Your task to perform on an android device: Open the edX app and start the assignment on introduction to java programming
Image 0: 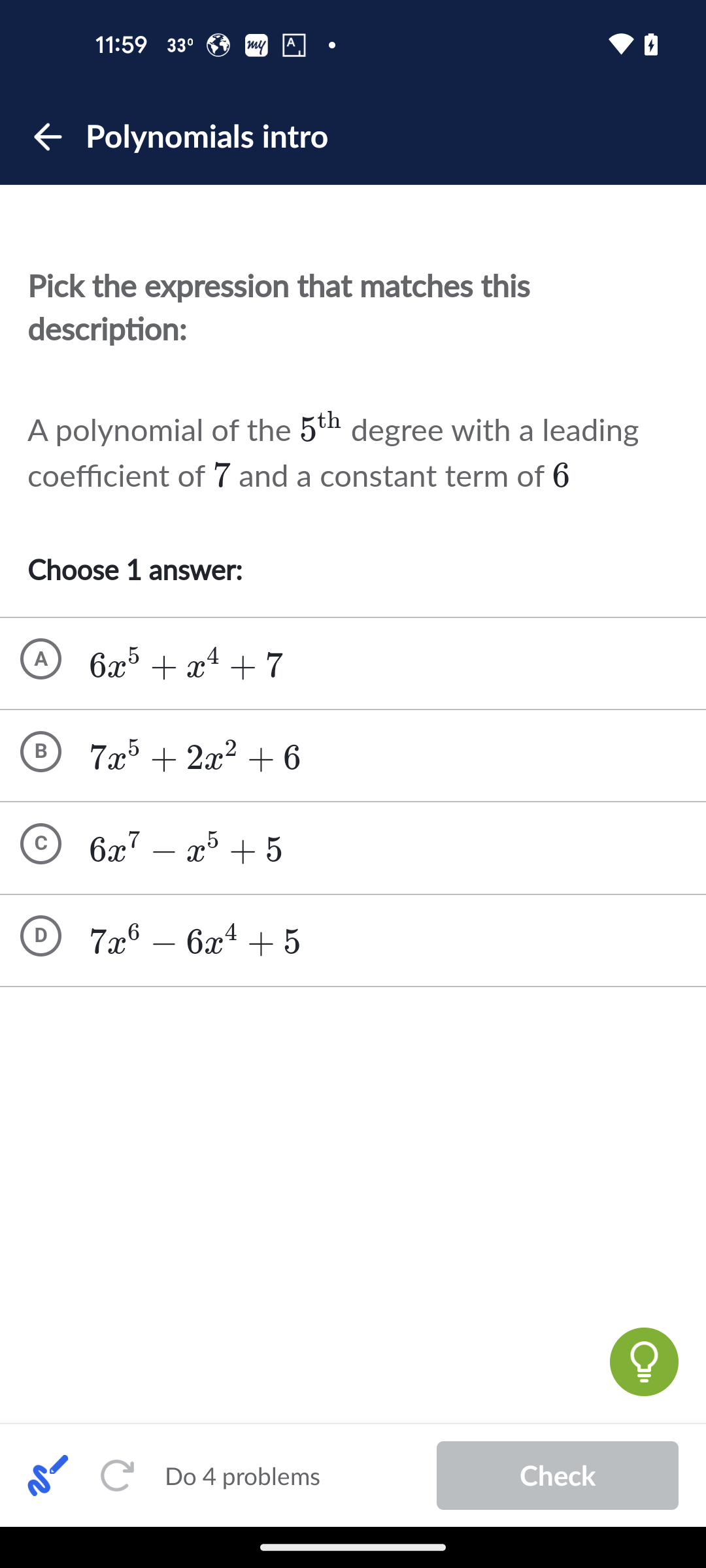
Open the edX app
Step 0: open app "edX"
Image 1: 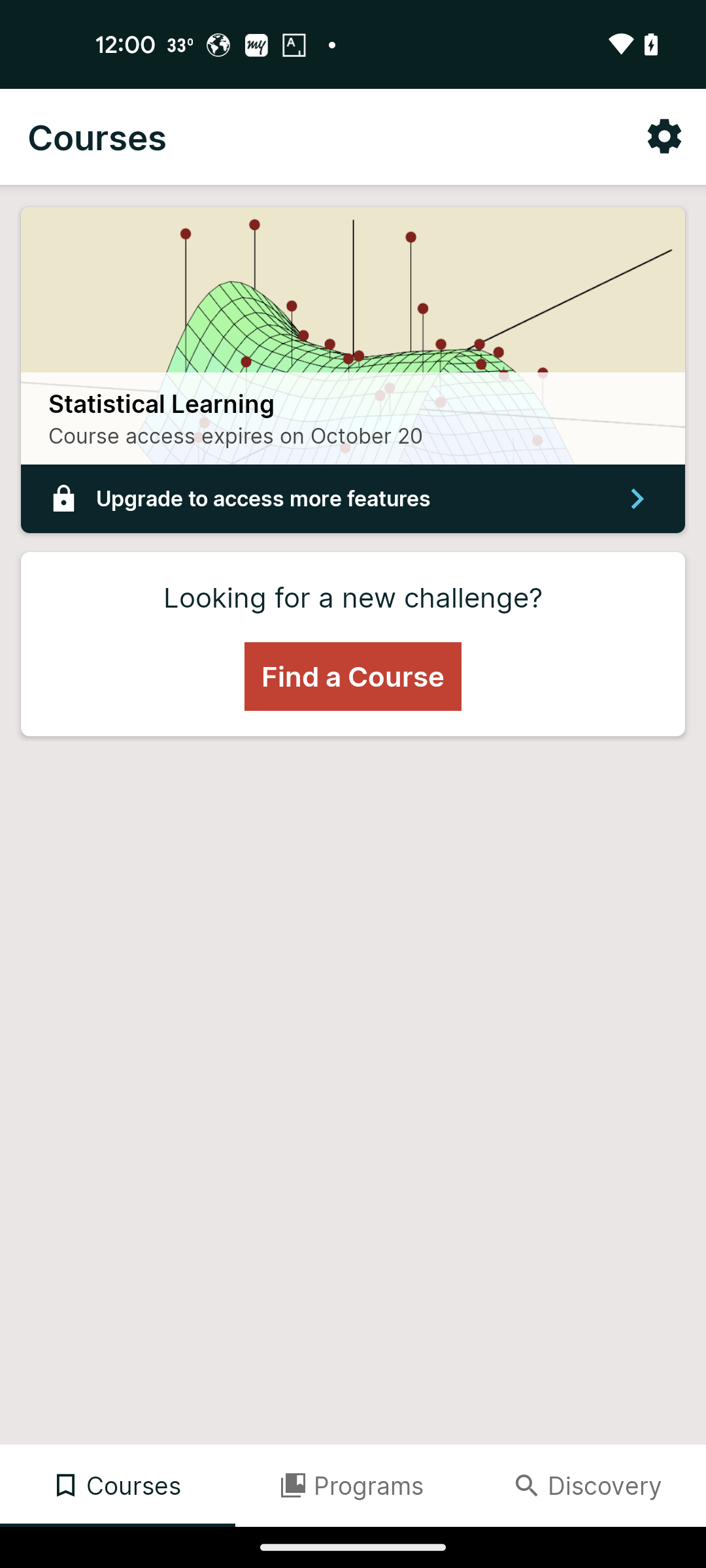
click on find a course
Step 1: click (353, 676)
Image 2: 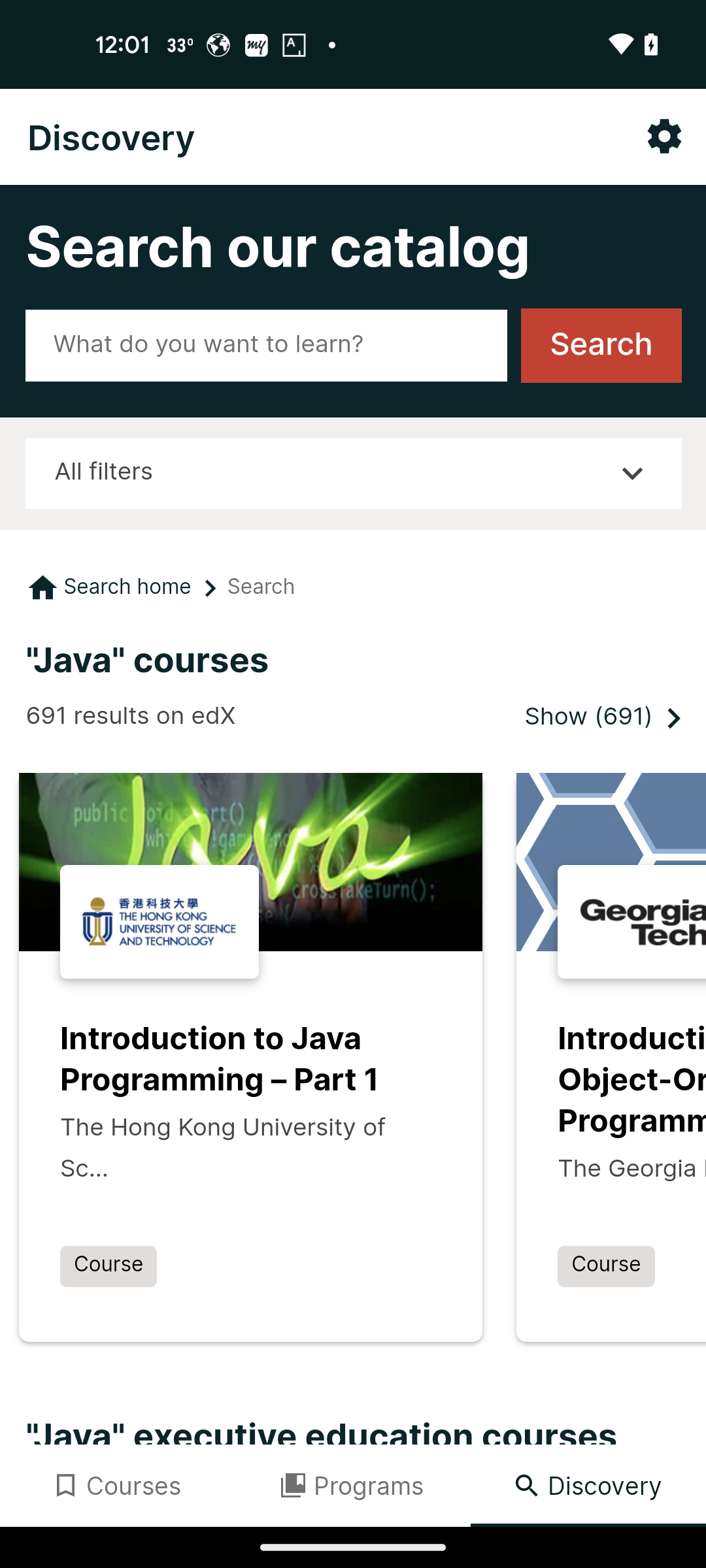
select introduction to java programming
Step 2: click (250, 1060)
Image 3: 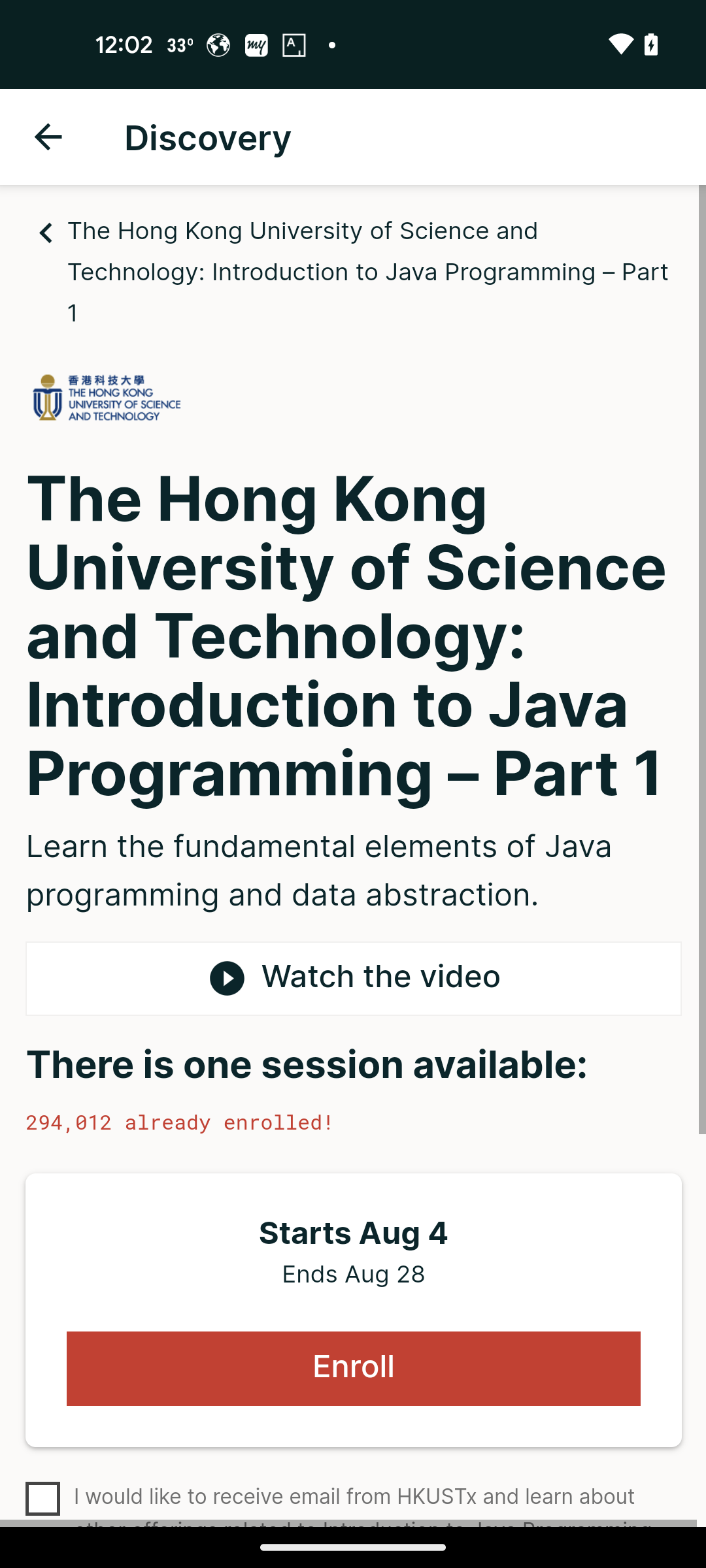
click on enroll
Step 3: click (354, 1369)
Image 4: 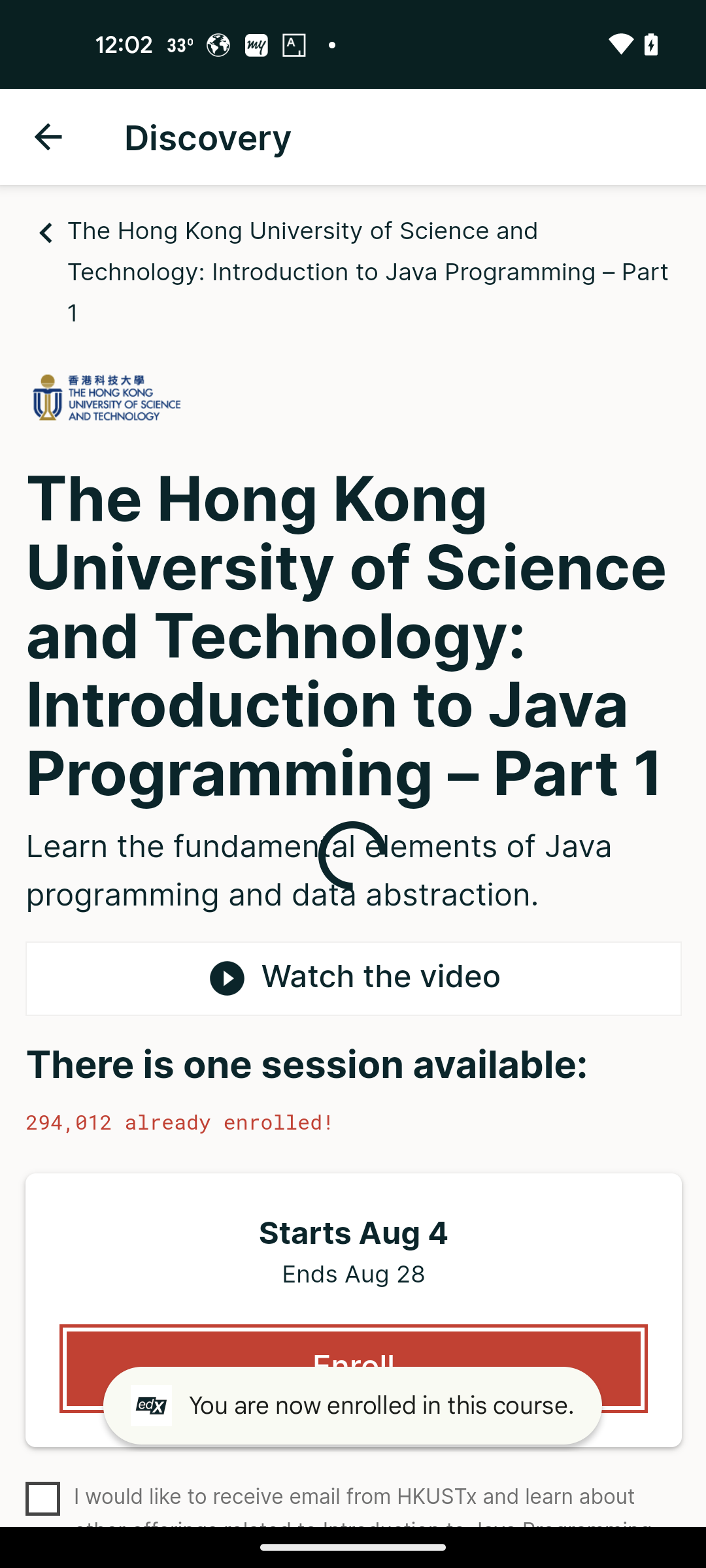
click on enroll
Step 4: wait
Image 5: 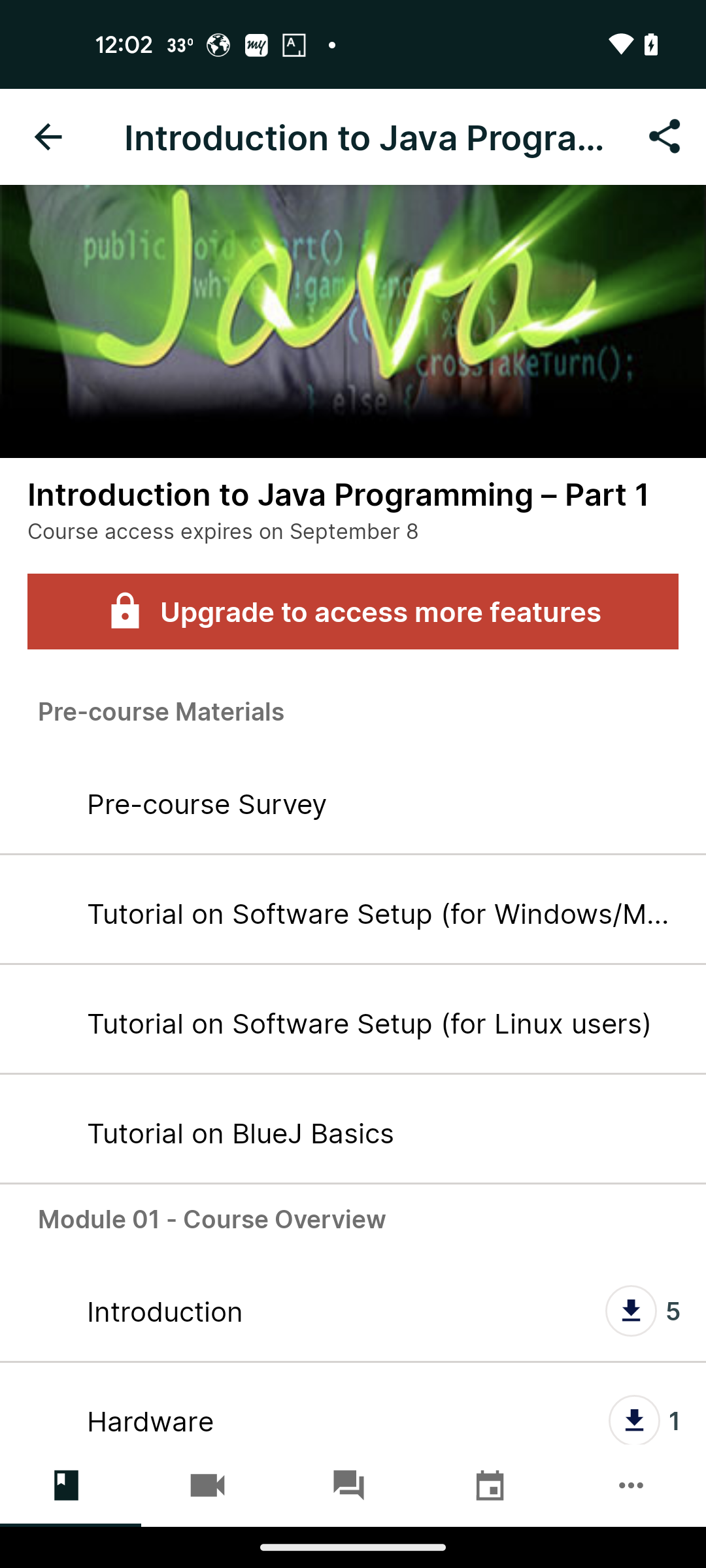
click on pre-course survey
Step 5: click (365, 803)
Image 6: 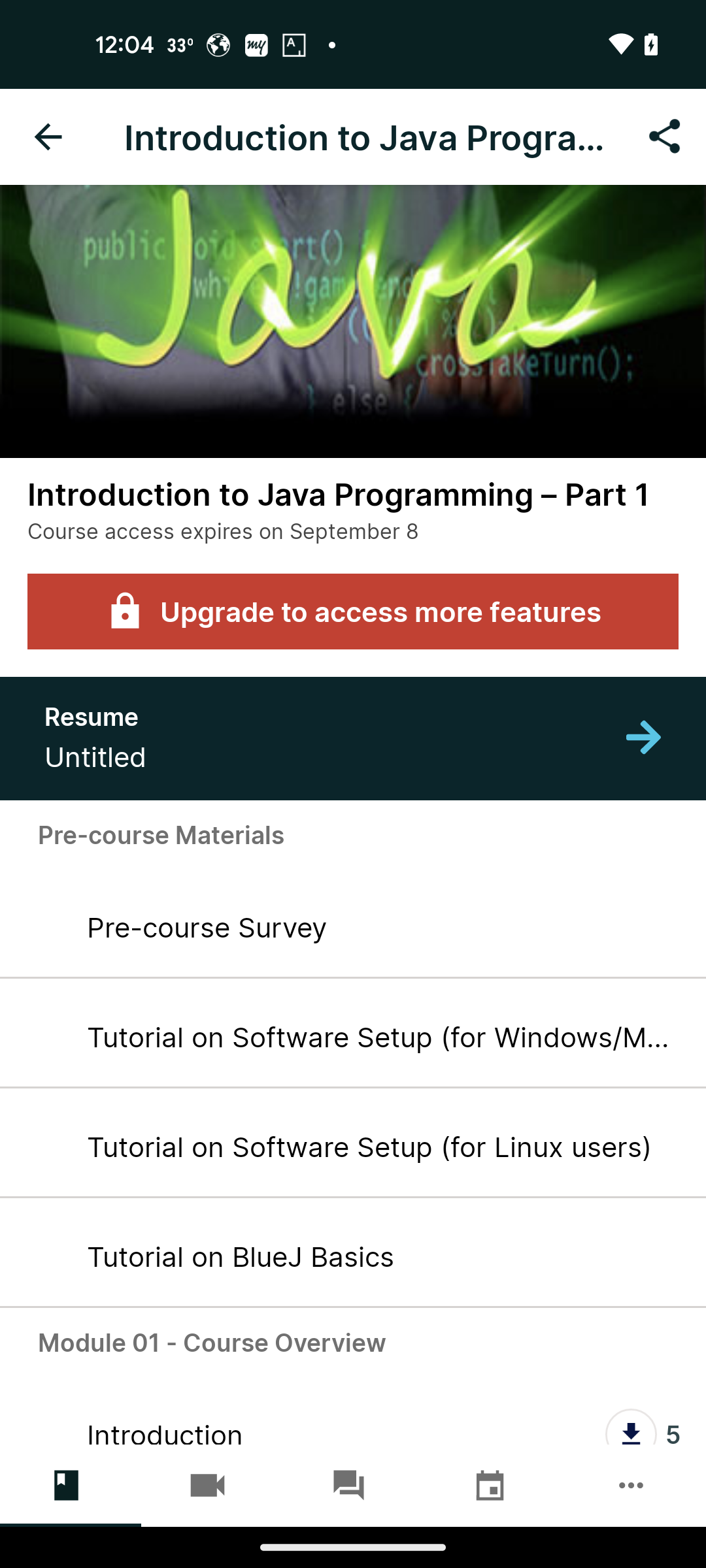
click on pre-course survey
Step 6: click (365, 927)
Image 7: 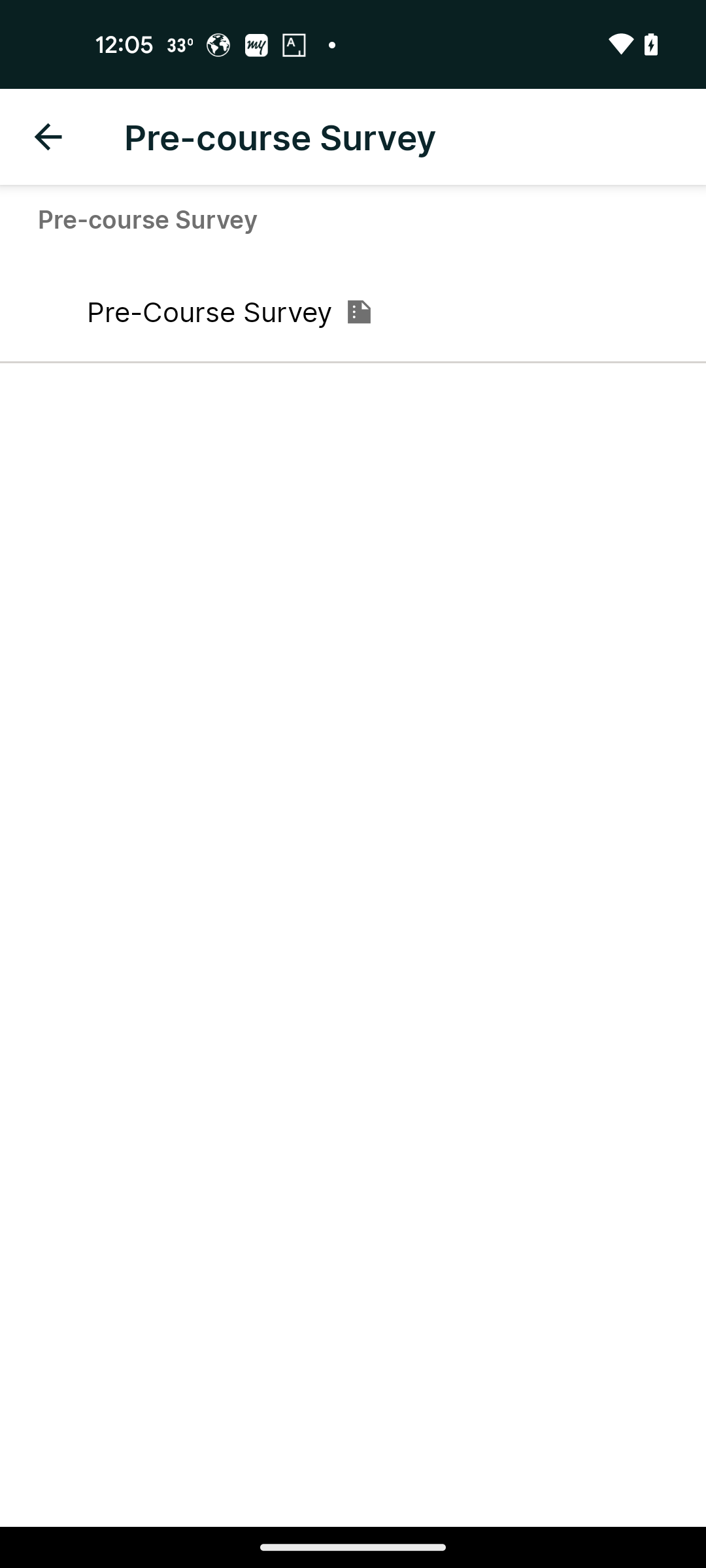
again select pre- couse survey
Step 7: click (233, 312)